Your task to perform on an android device: On the Rail Planner app, search for the bus schedule from Amsterdam Centraal to Rotterdam Centraal for October 26.
Image 0: 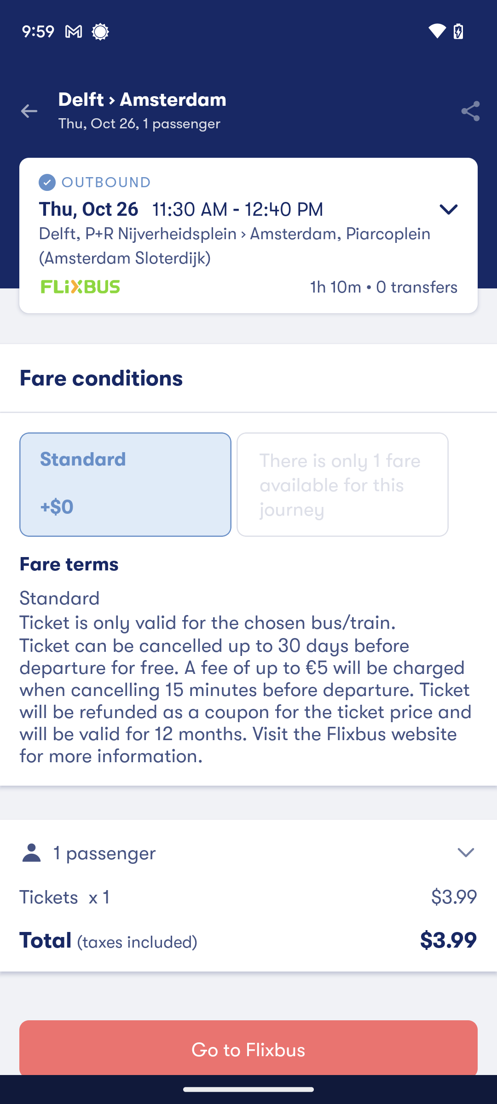
Open the Rail Planner app.
Step 0: open app "Rail Planner"
Image 1: 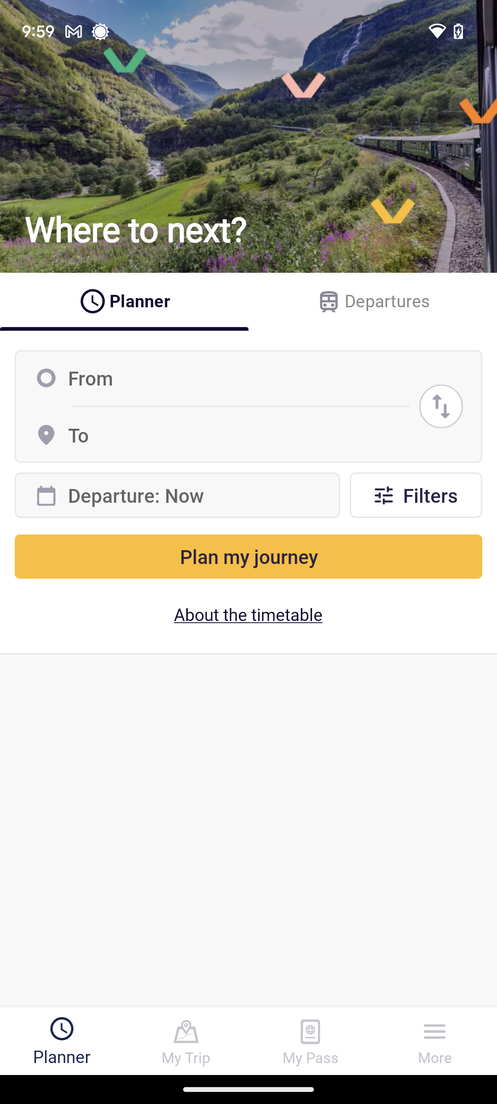
Click on the Departures tab.
Step 1: click (387, 301)
Image 2: 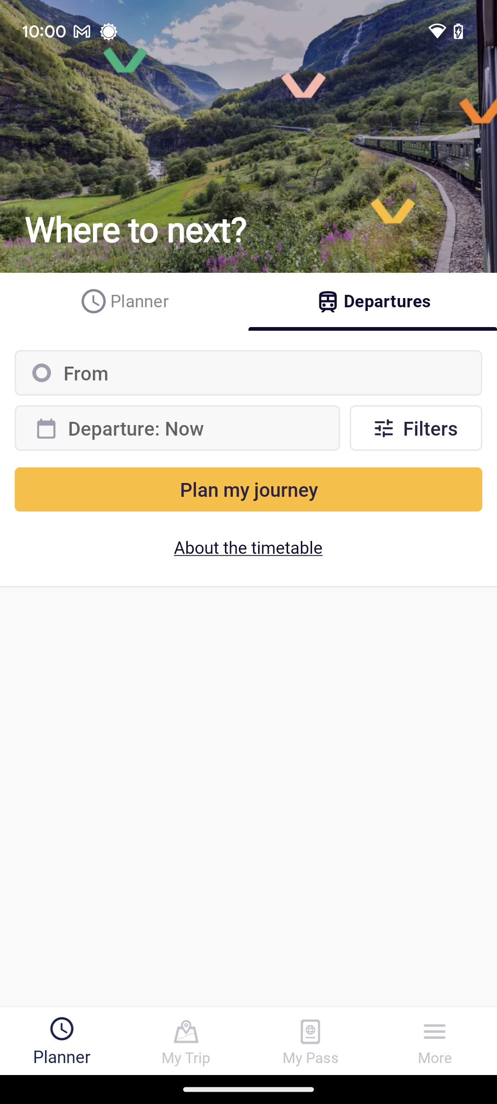
Click on the From tab.
Step 2: click (248, 373)
Image 3: 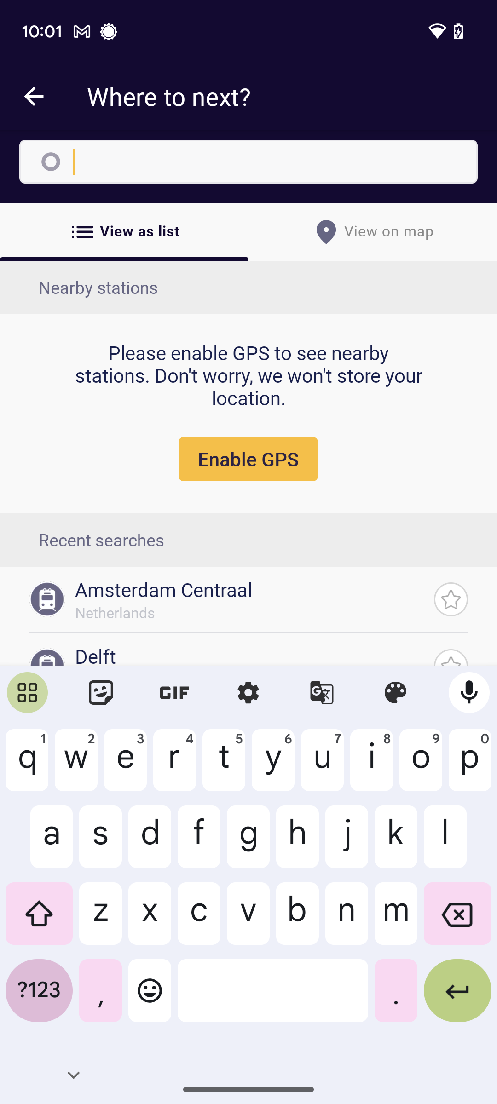
Type in Amsterdam Centraal.
Step 3: type "Amsterdam Centraal"
Image 4: 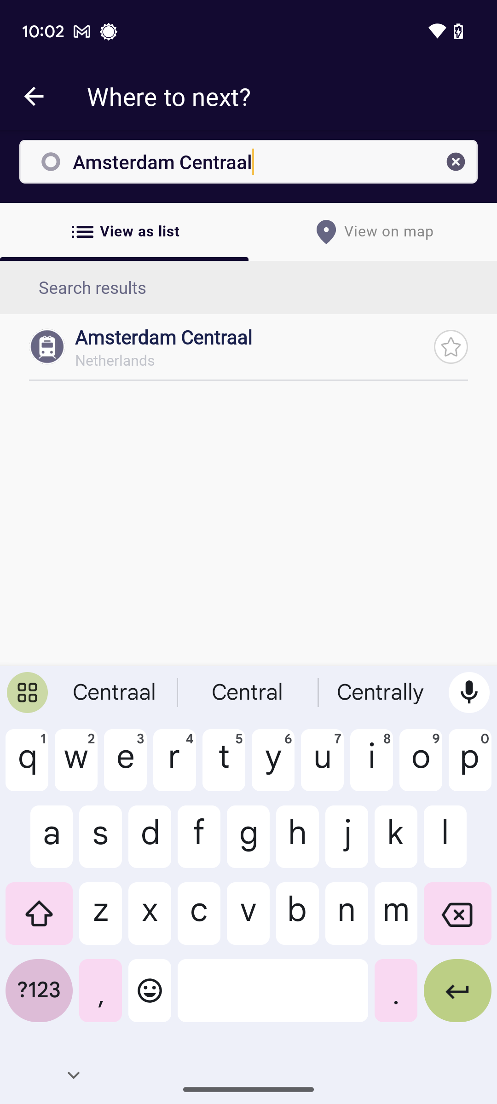
Click on the search result.
Step 4: click (251, 337)
Image 5: 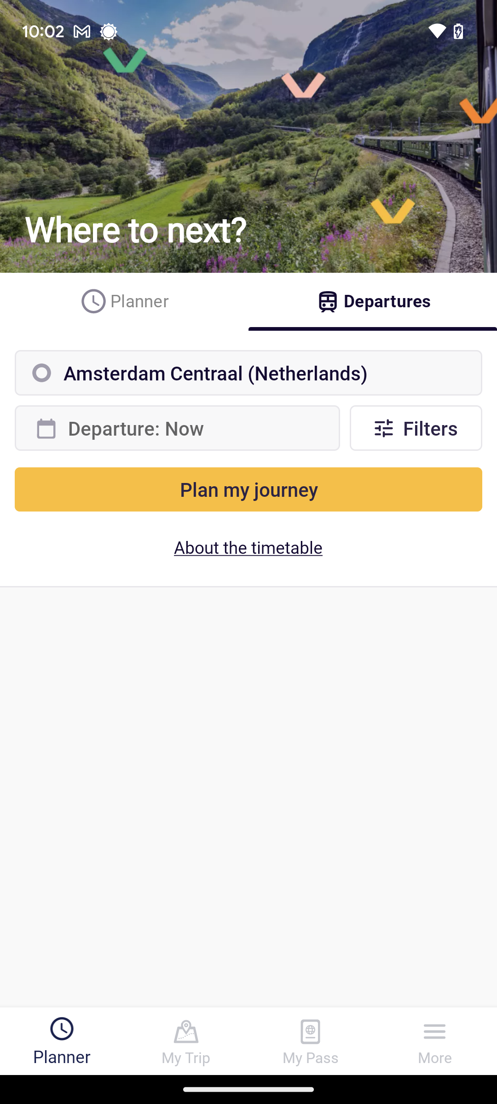
Click on the departure time tab.
Step 5: click (184, 428)
Image 6: 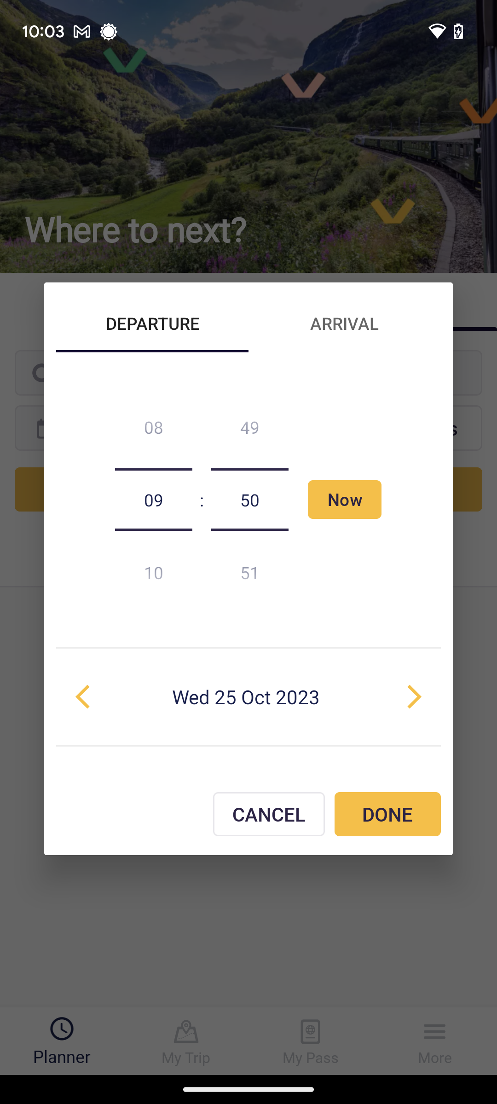
Set the date to 26 October.
Step 6: click (407, 696)
Image 7: 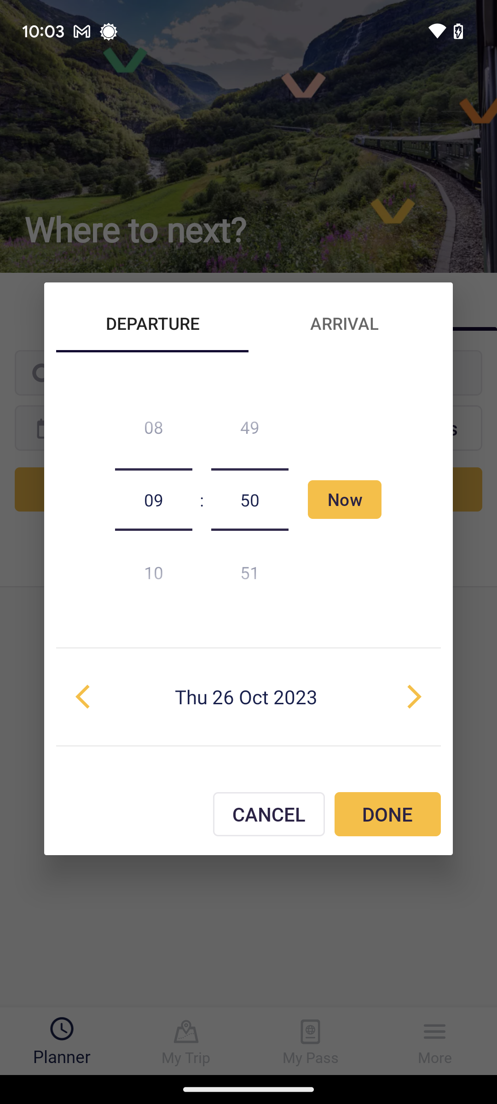
Click on done.
Step 7: click (387, 814)
Image 8: 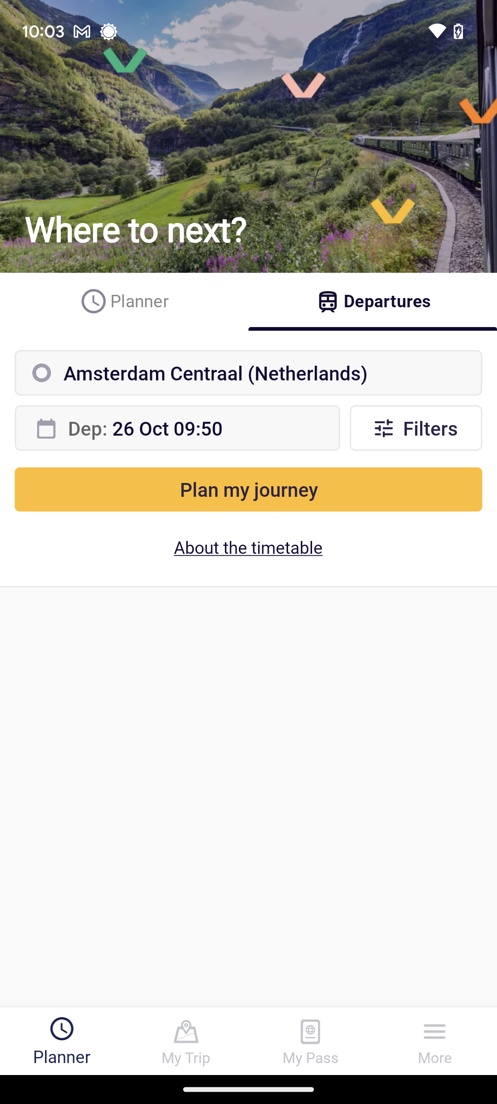
Click on the Plan My Journey tab.
Step 8: click (248, 489)